Your task to perform on an android device: I want to look at a few comparable products to make sure the price is correct. Use the Nike app to compare the prices of many pairs of similar shoes.
Image 0: 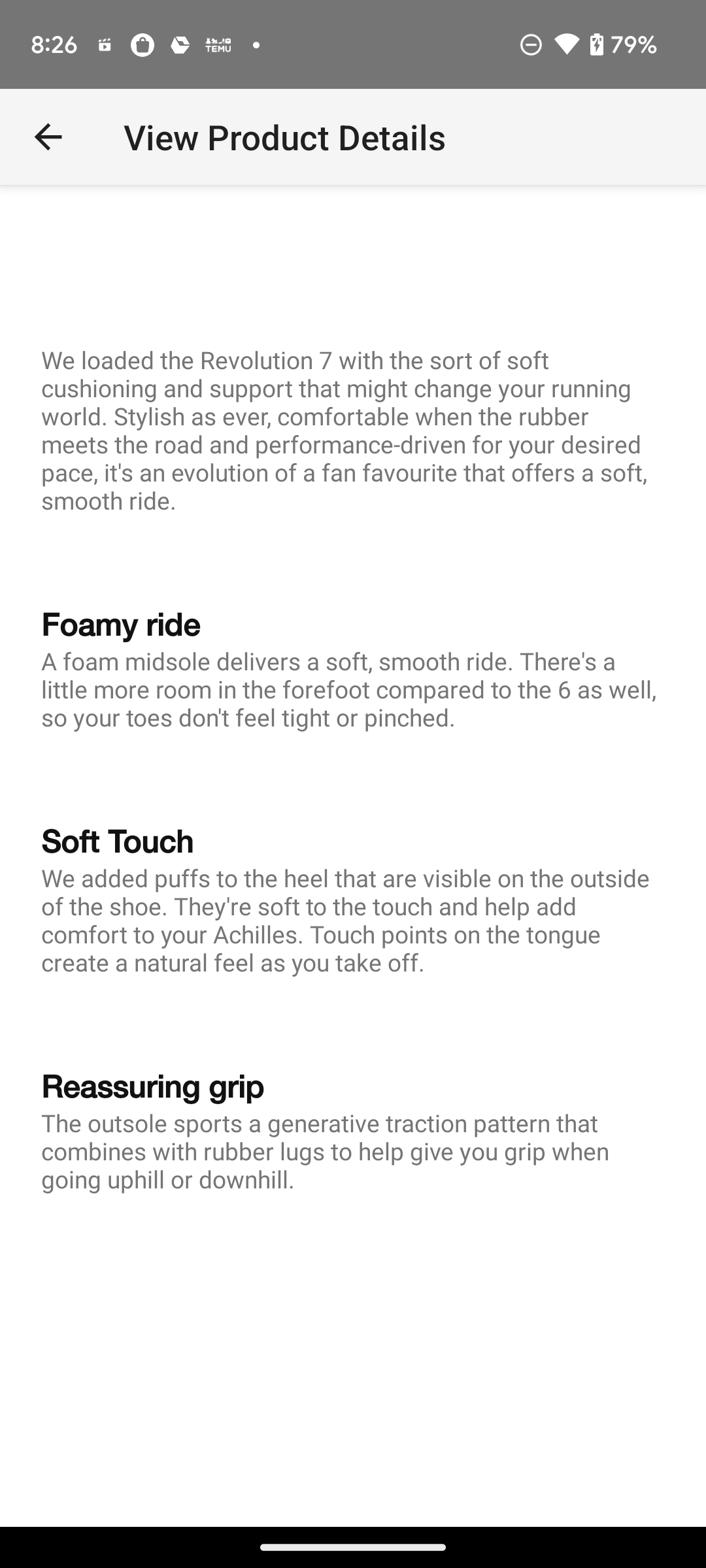
go back to the previous page
Step 0: press back button
Image 2: 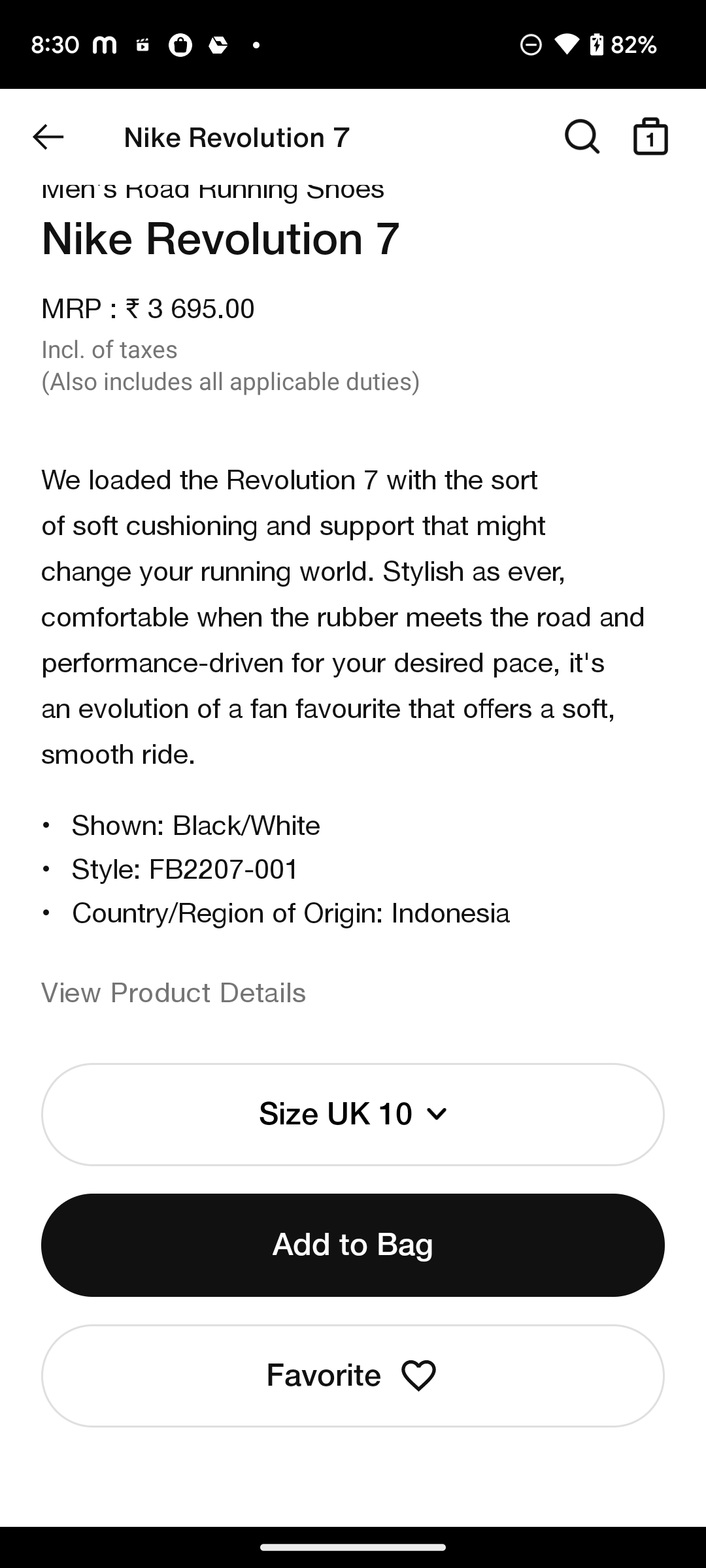
swipe up for more Nike shoes
Step 2: scroll down
Image 3: 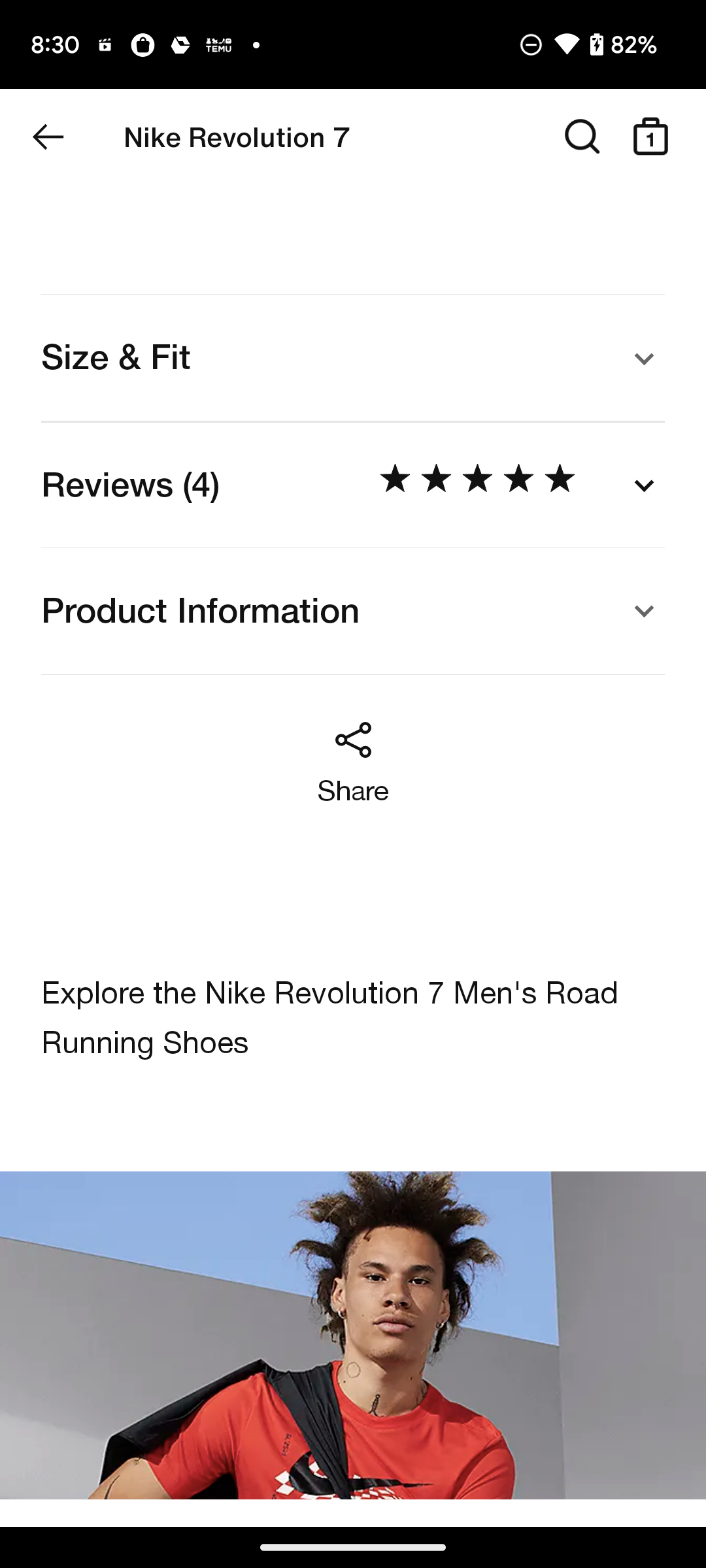
swipe up for more Nike shoes
Step 3: scroll down
Image 5: 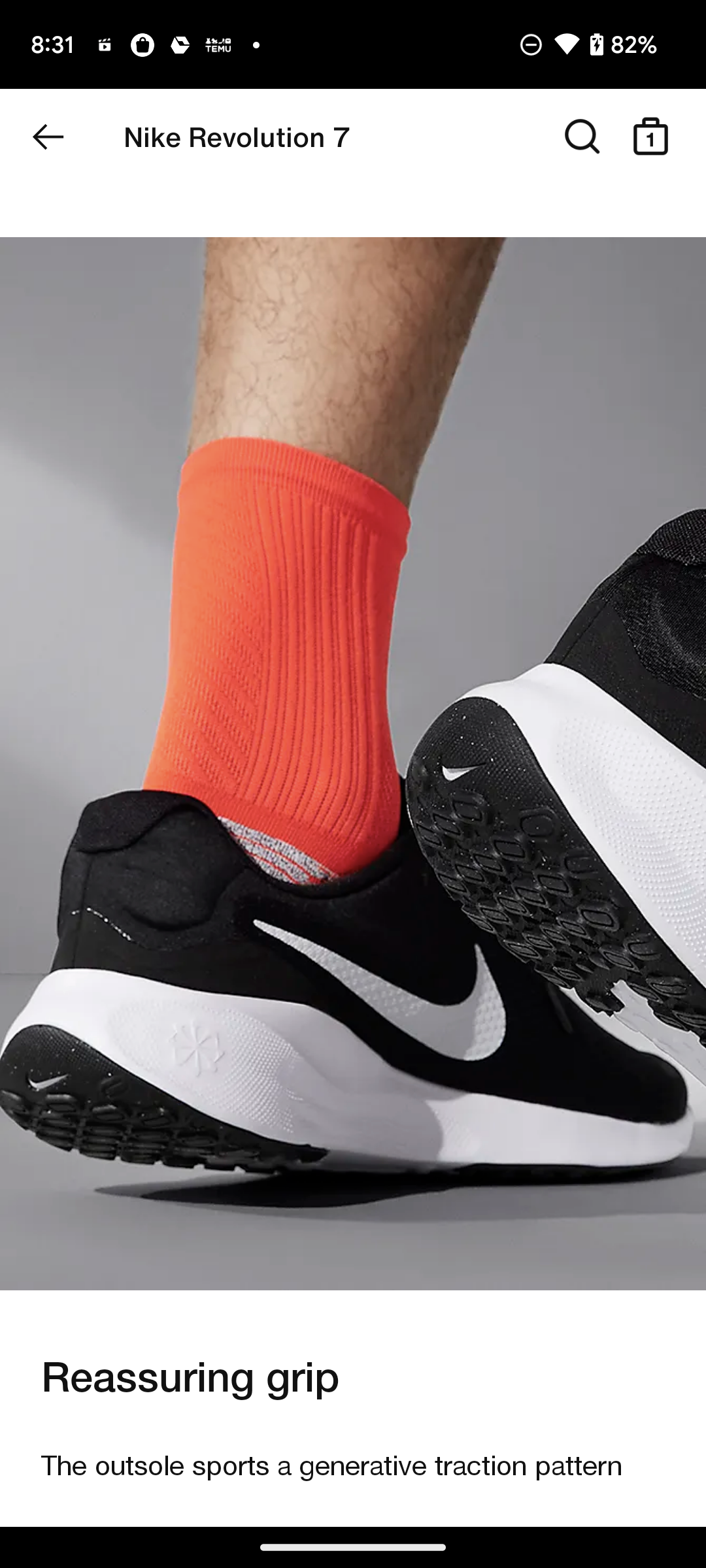
swipe up for more Nike shoes
Step 5: scroll down
Image 6: 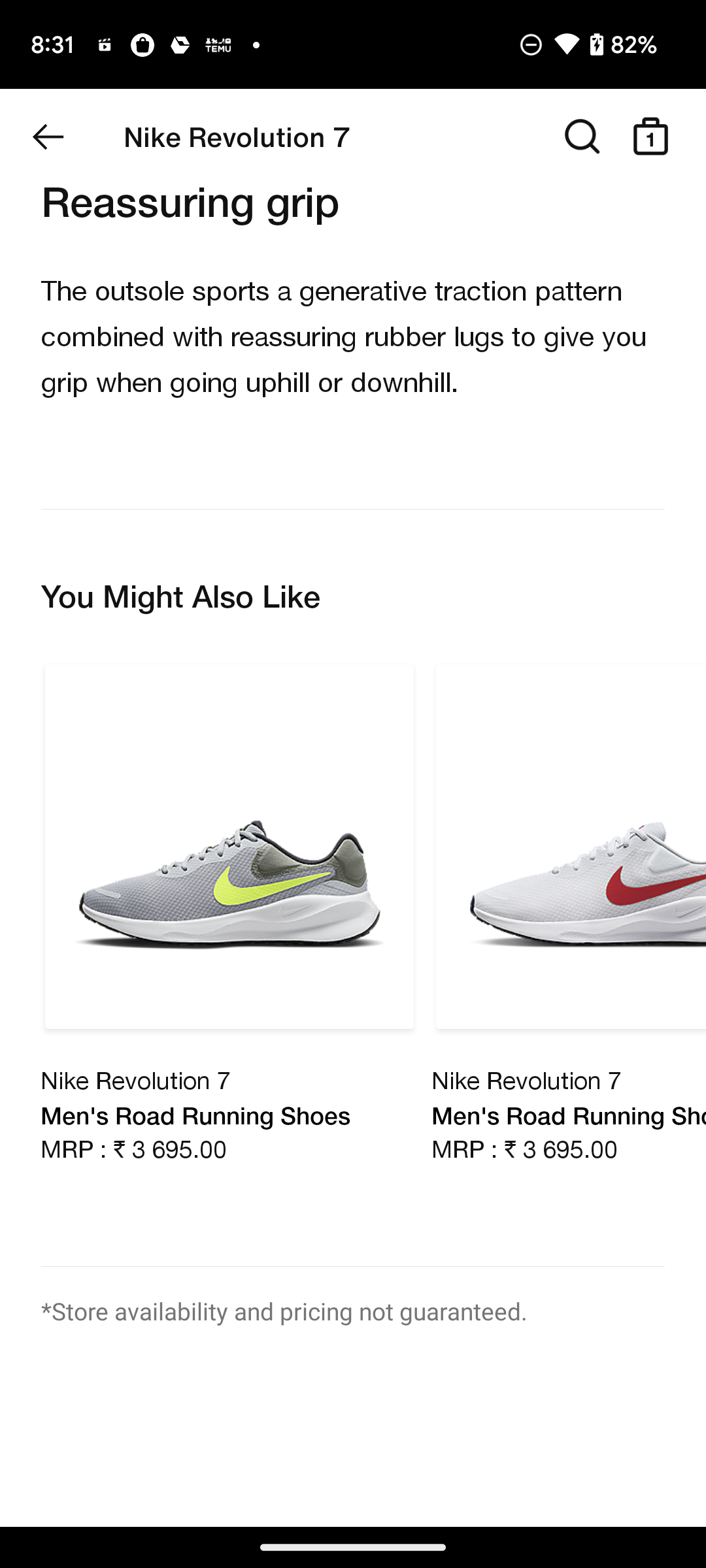
swipe left the shoes to check the price
Step 6: scroll right
Image 7: 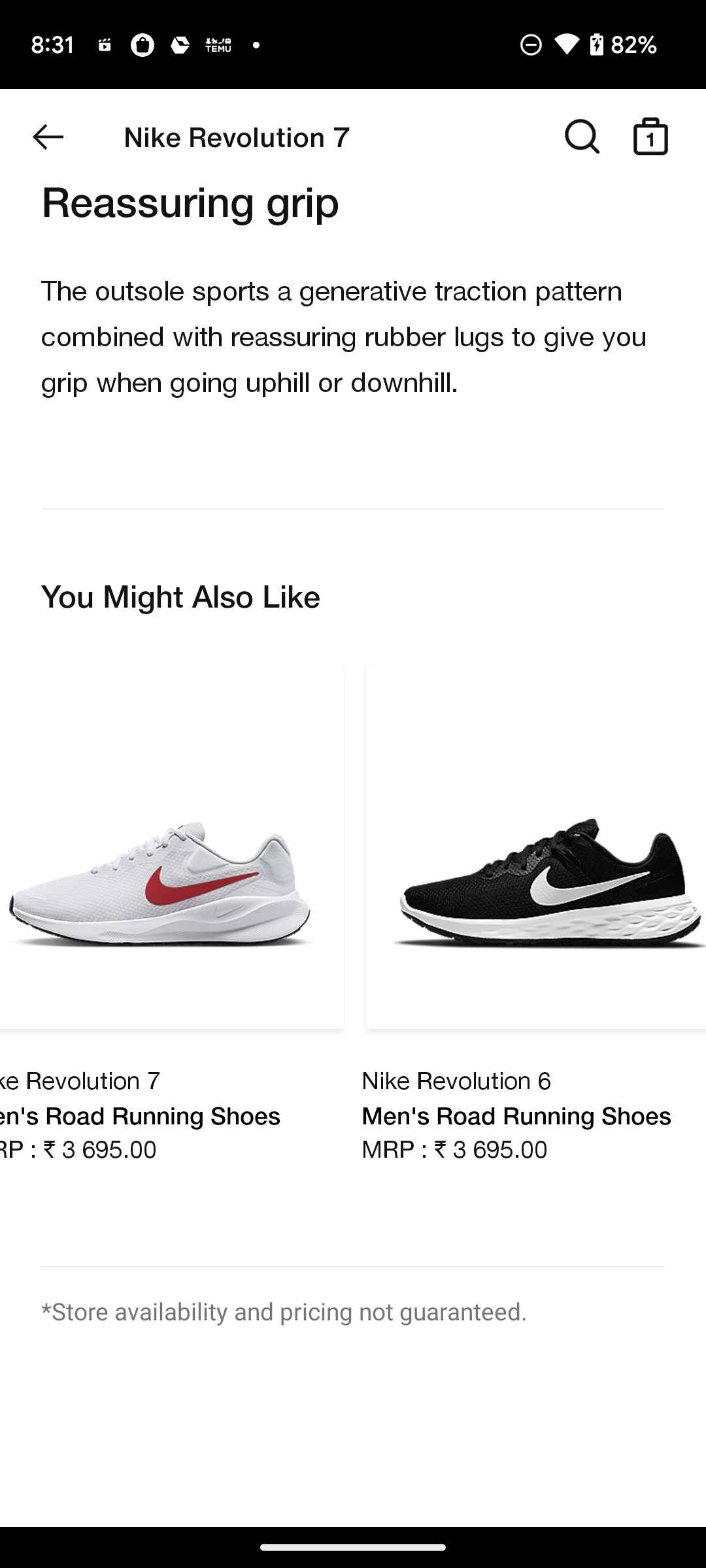
swipe left the shoes to check the price
Step 7: scroll right
Image 8: 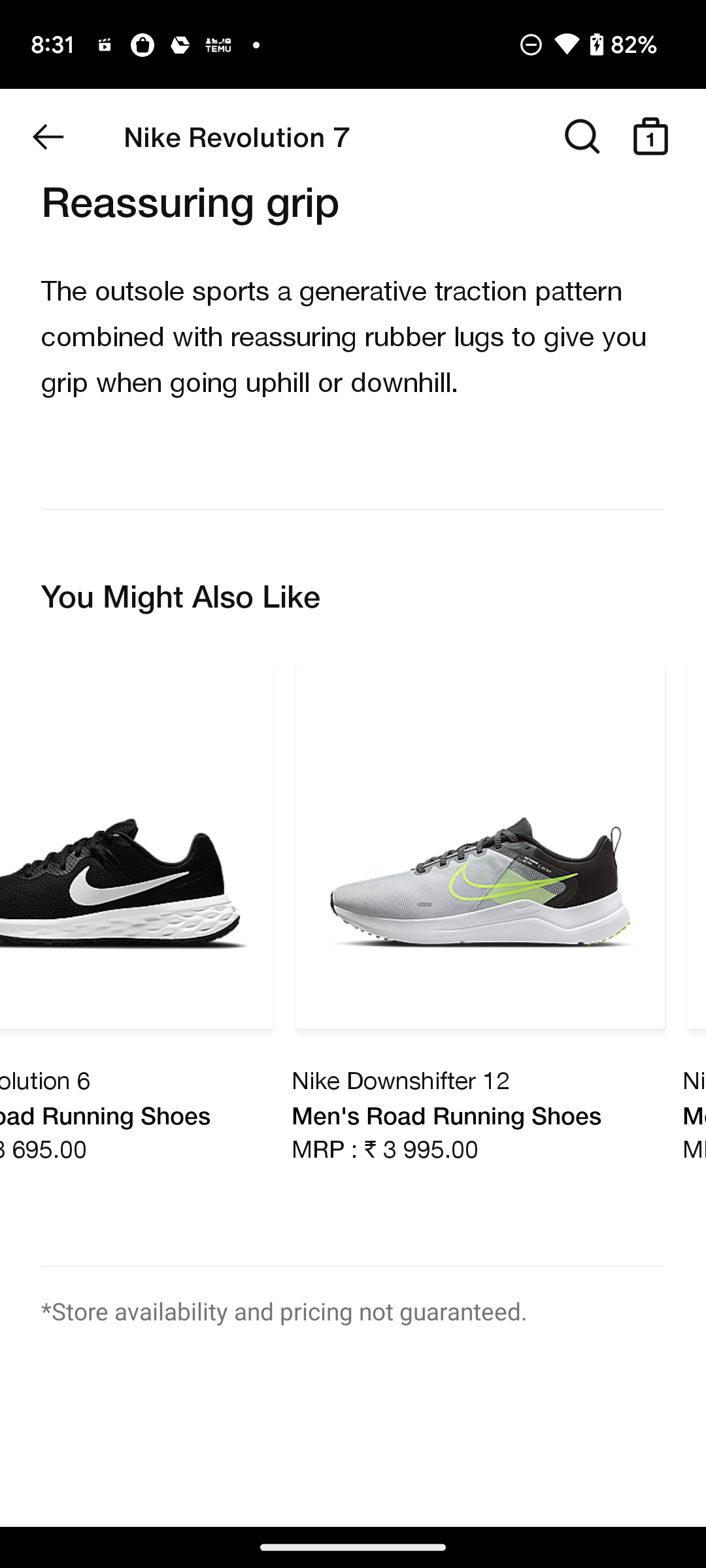
swipe left the shoes to check the price
Step 8: scroll right